Your task to perform on an android device: Last weekend, I visited Leiden. I also clicked some pictures there, and I want to view those images in my gallery.
Image 0: 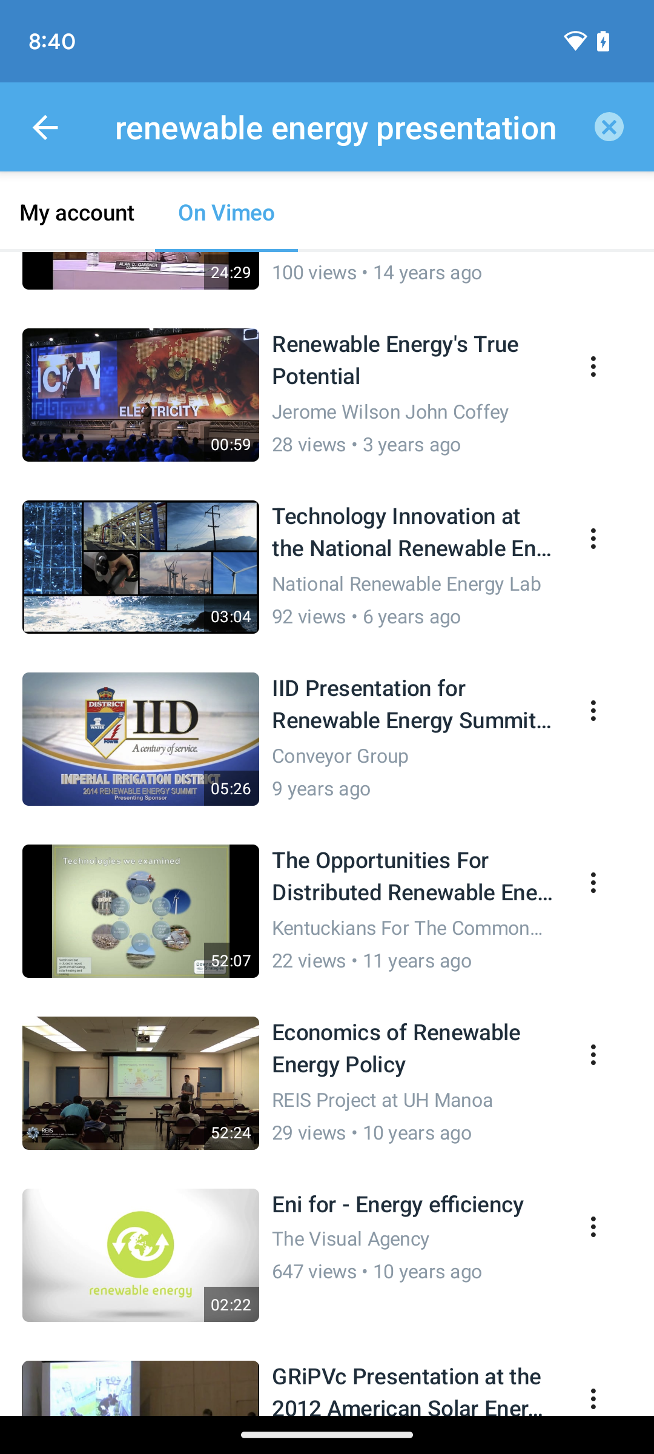
Open Gallery.
Step 0: open app "Gallery"
Image 1: 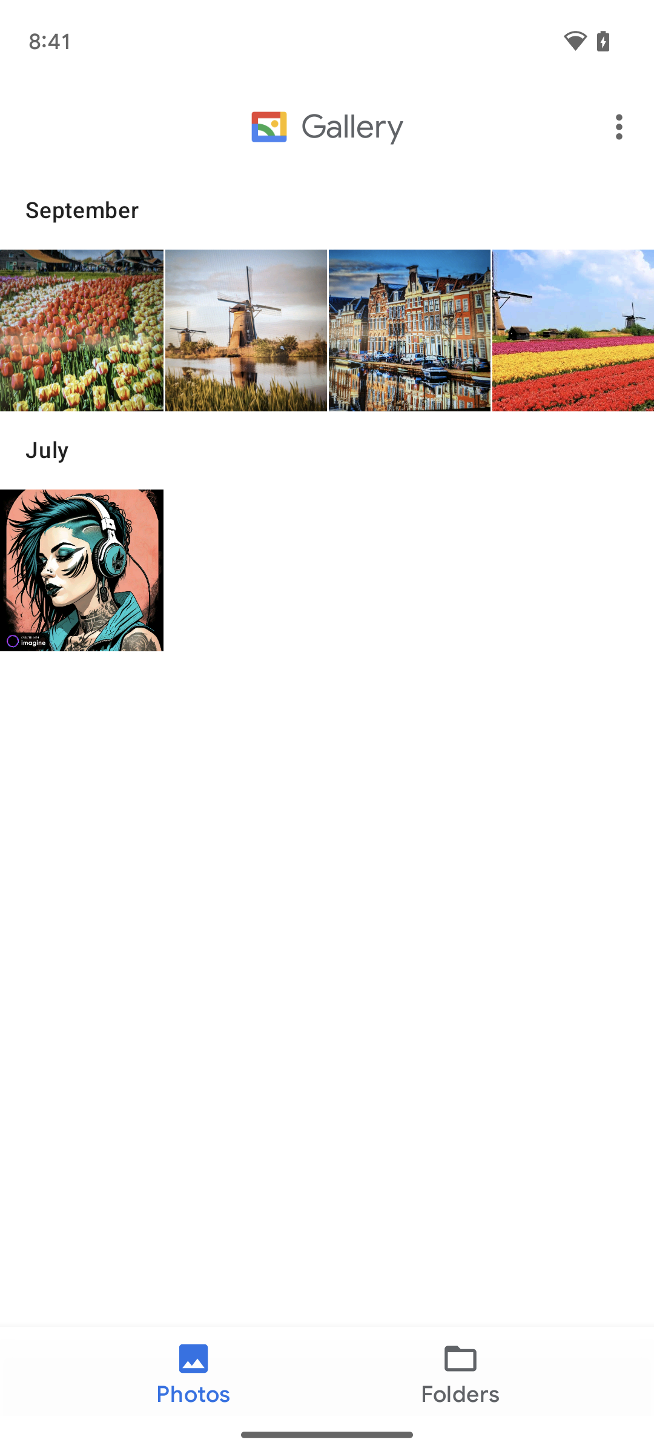
Click on the first image.
Step 1: click (82, 330)
Image 2: 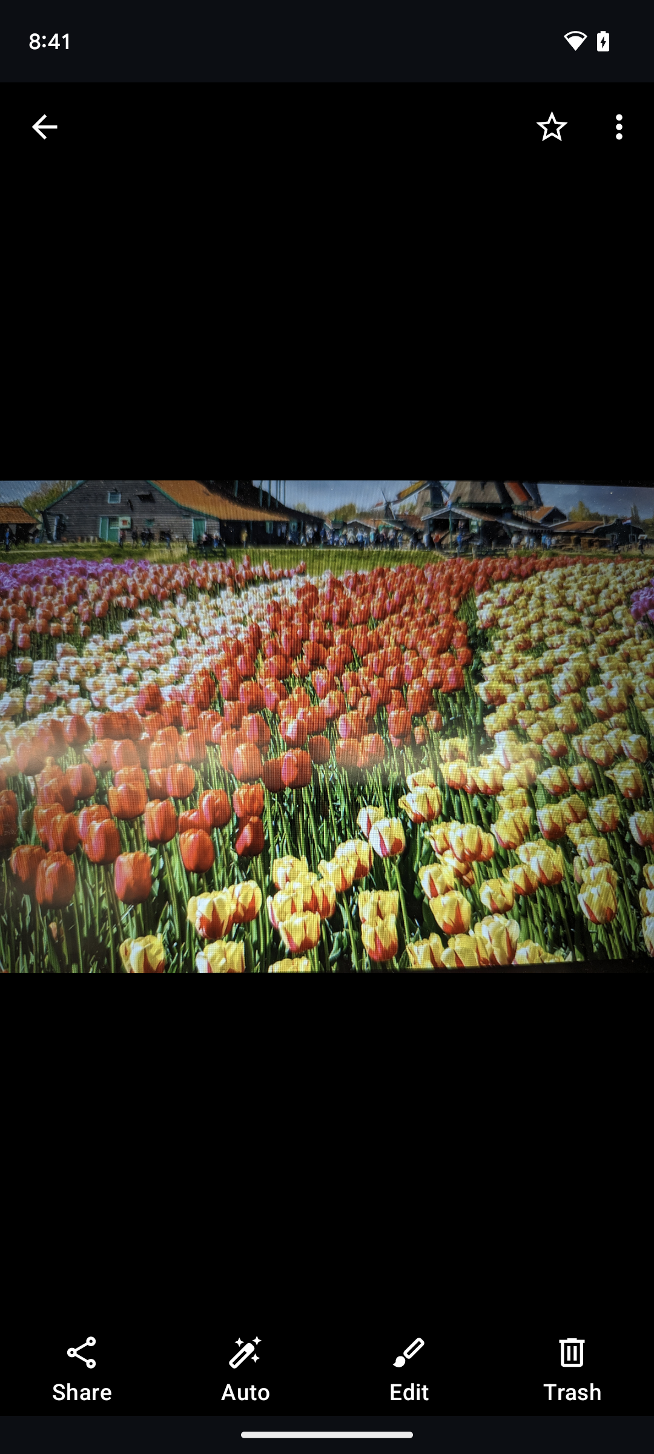
Swipe from right to left to view more images.
Step 2: scroll right
Image 3: 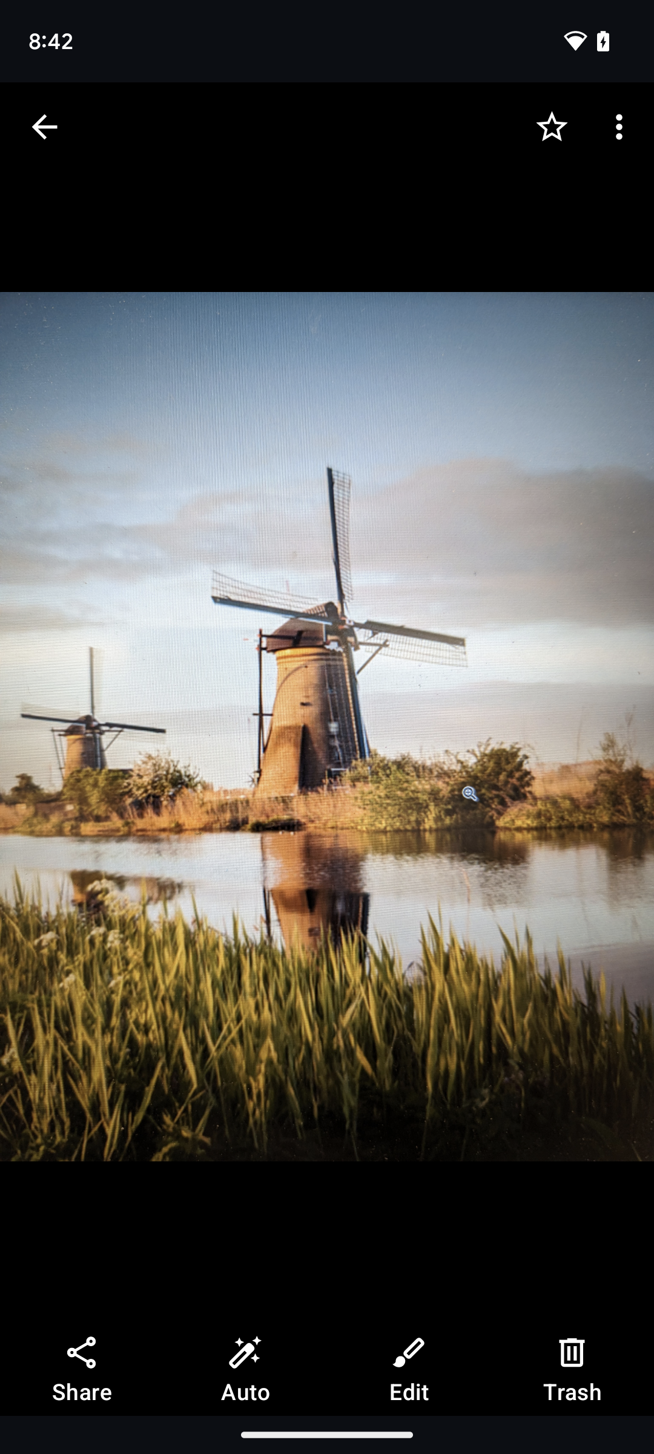
Swipe from right to left to view more images.
Step 3: scroll right